Your task to perform on an android device: Open the bigbasket app and check the special offers and discounts available on groceries products.
Image 0: 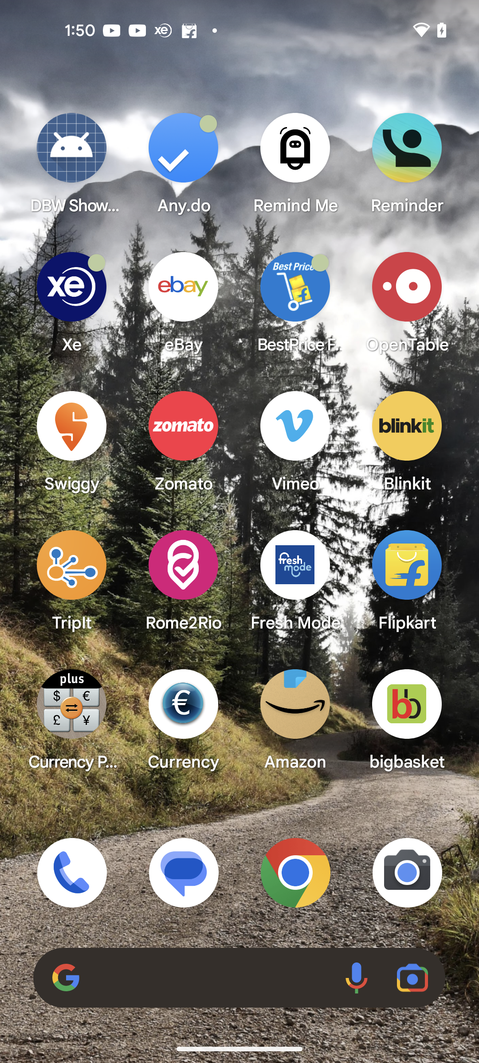
Open the bigbasket app.
Step 0: open app "bigbasket"
Image 1: 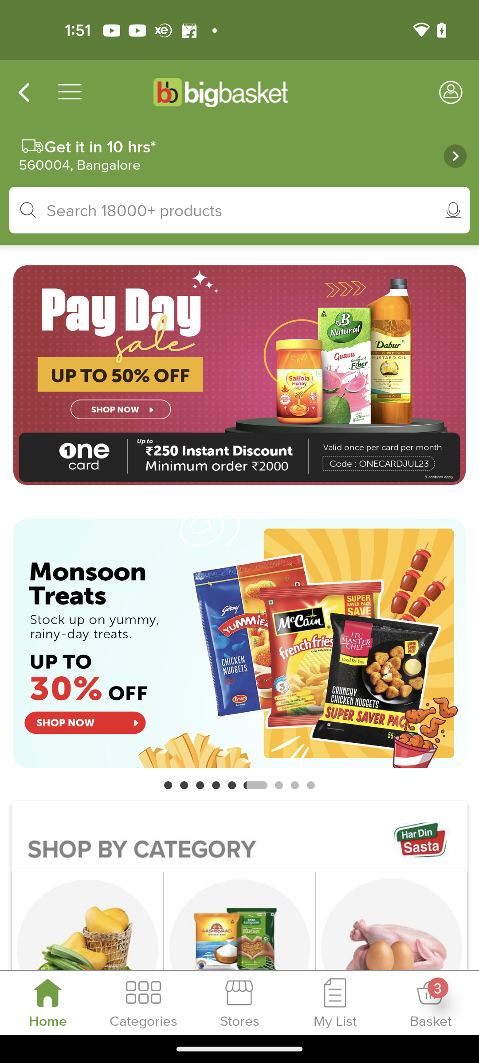
Click on the "pay day sale" banner to view the discounted products.
Step 1: click (202, 369)
Image 2: 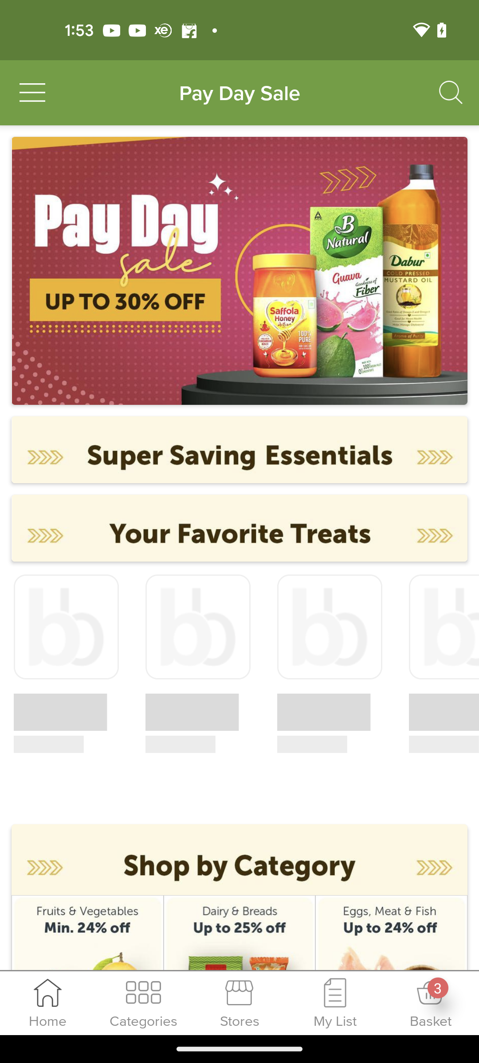
Click on the "pay day sale" banner to view the discounted products.
Step 2: wait
Image 3: 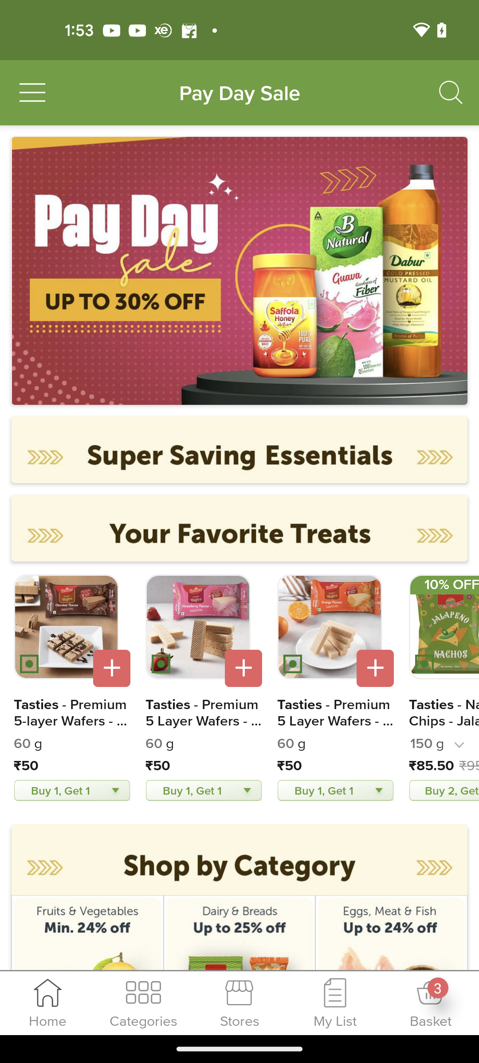
Scroll down to view the products.
Step 3: scroll down